Your task to perform on an android device: I'm organizing a birthday party for a friend on October 8, 2023, and I want to check my calendar for the month of October to see if any events are scheduled on that day.
Image 0: 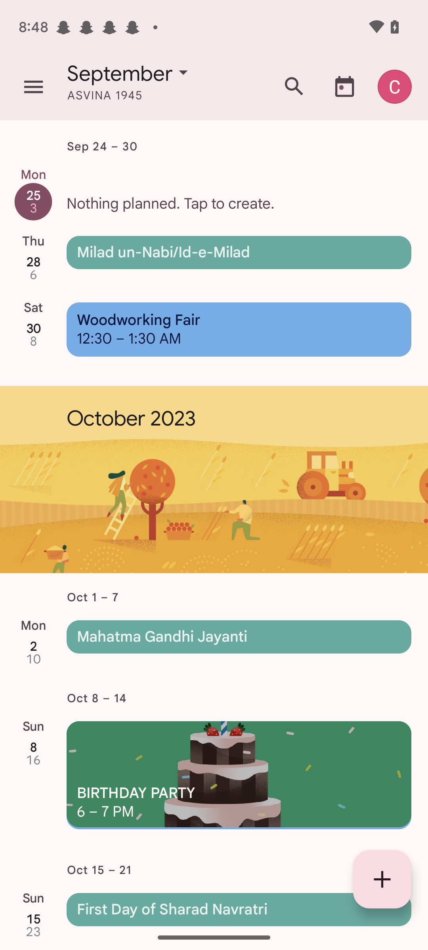
Click on the birthday party event.
Step 0: click (239, 775)